Your task to perform on an android device: Open the XE currency app and convert 500 US dollars to euros
Image 0: 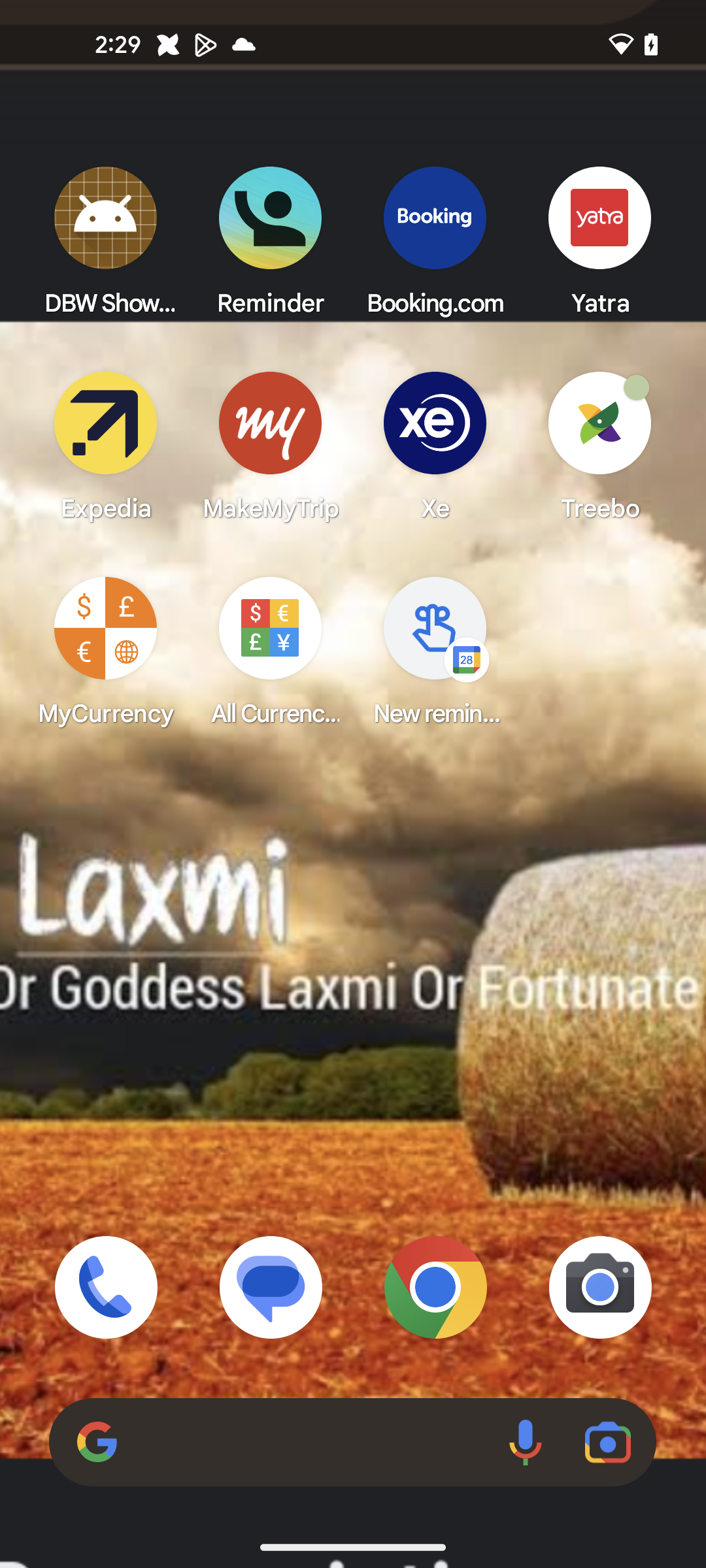
Open the XE currency app
Step 0: open app "Xe"
Image 1: 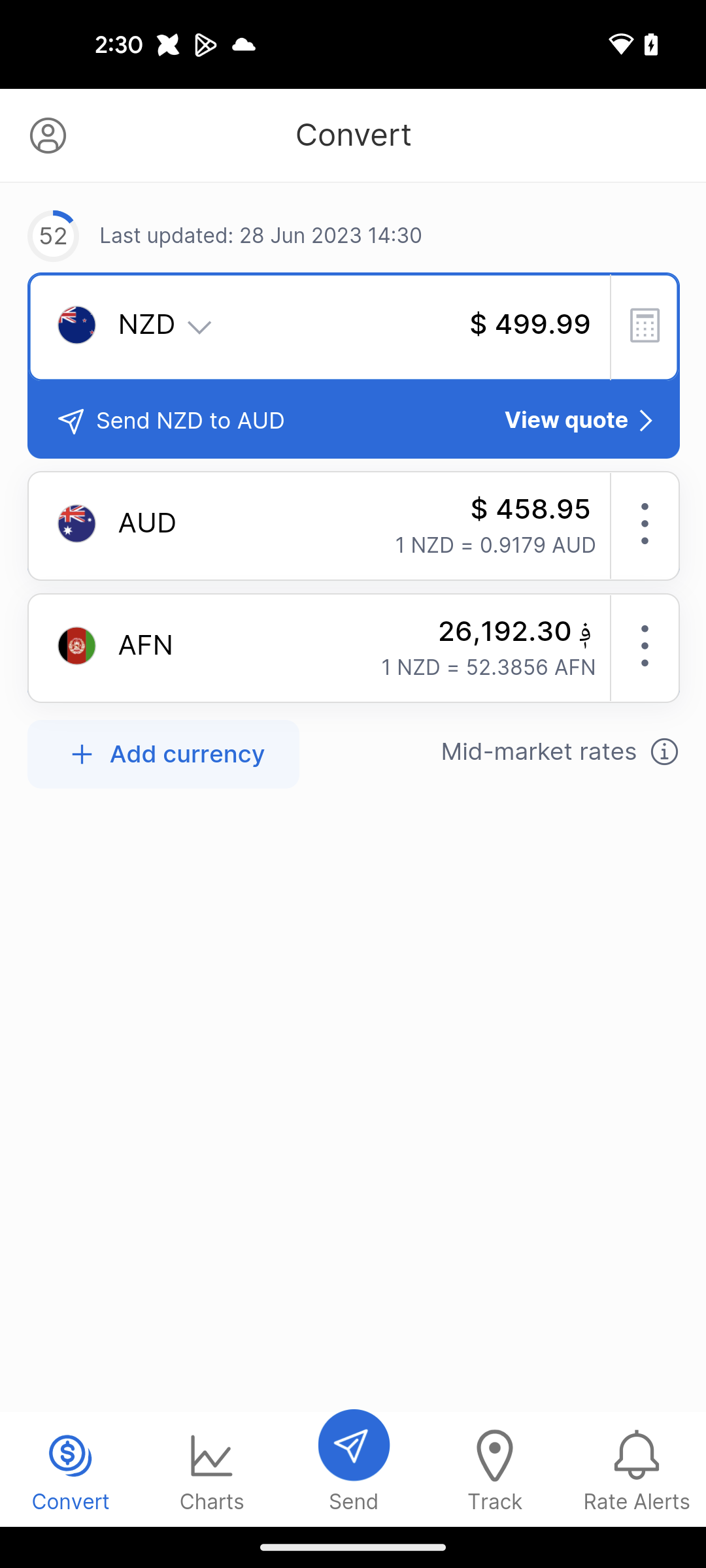
Click on the NZD dropper option
Step 1: click (354, 327)
Image 2: 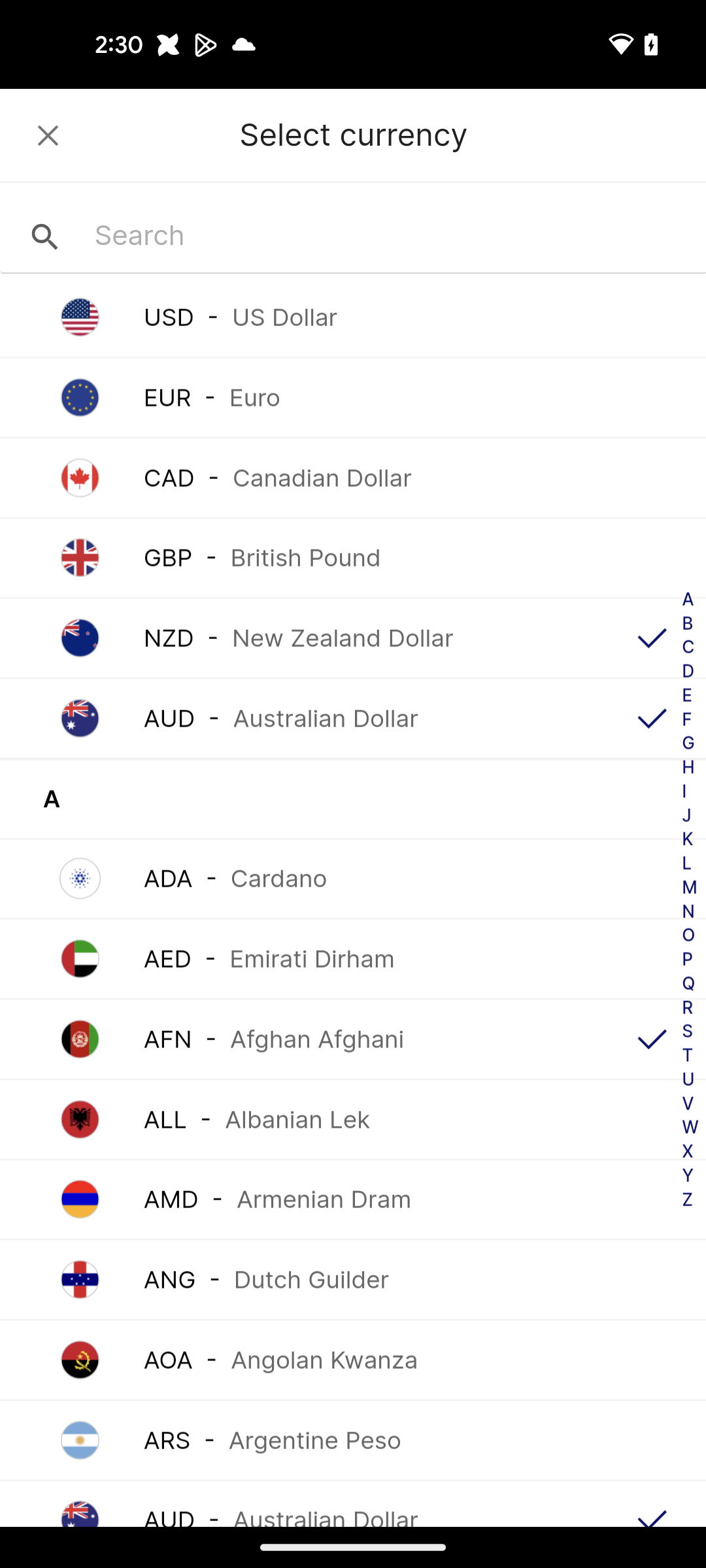
Select USD
Step 2: click (352, 317)
Image 3: 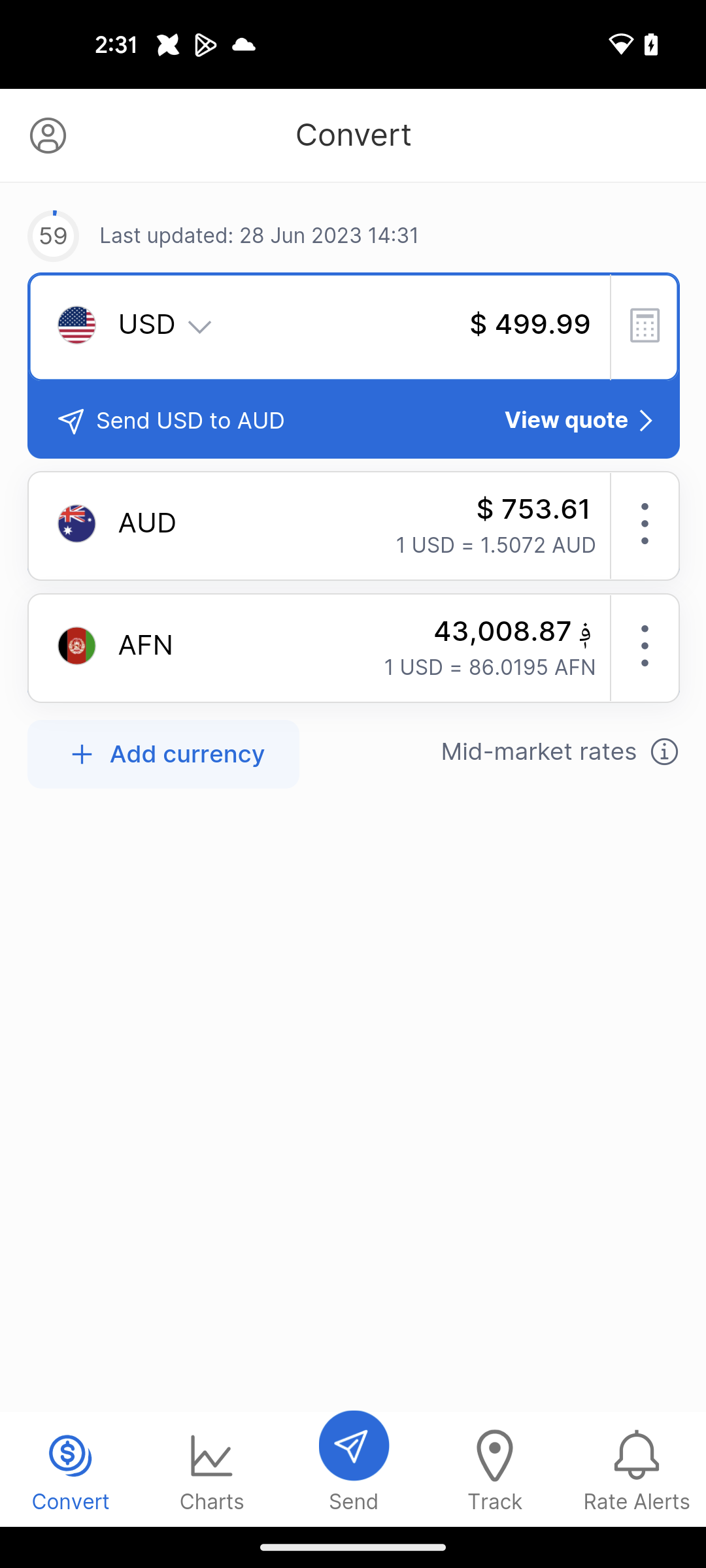
Click on the AUD 
Step 3: click (354, 534)
Image 4: 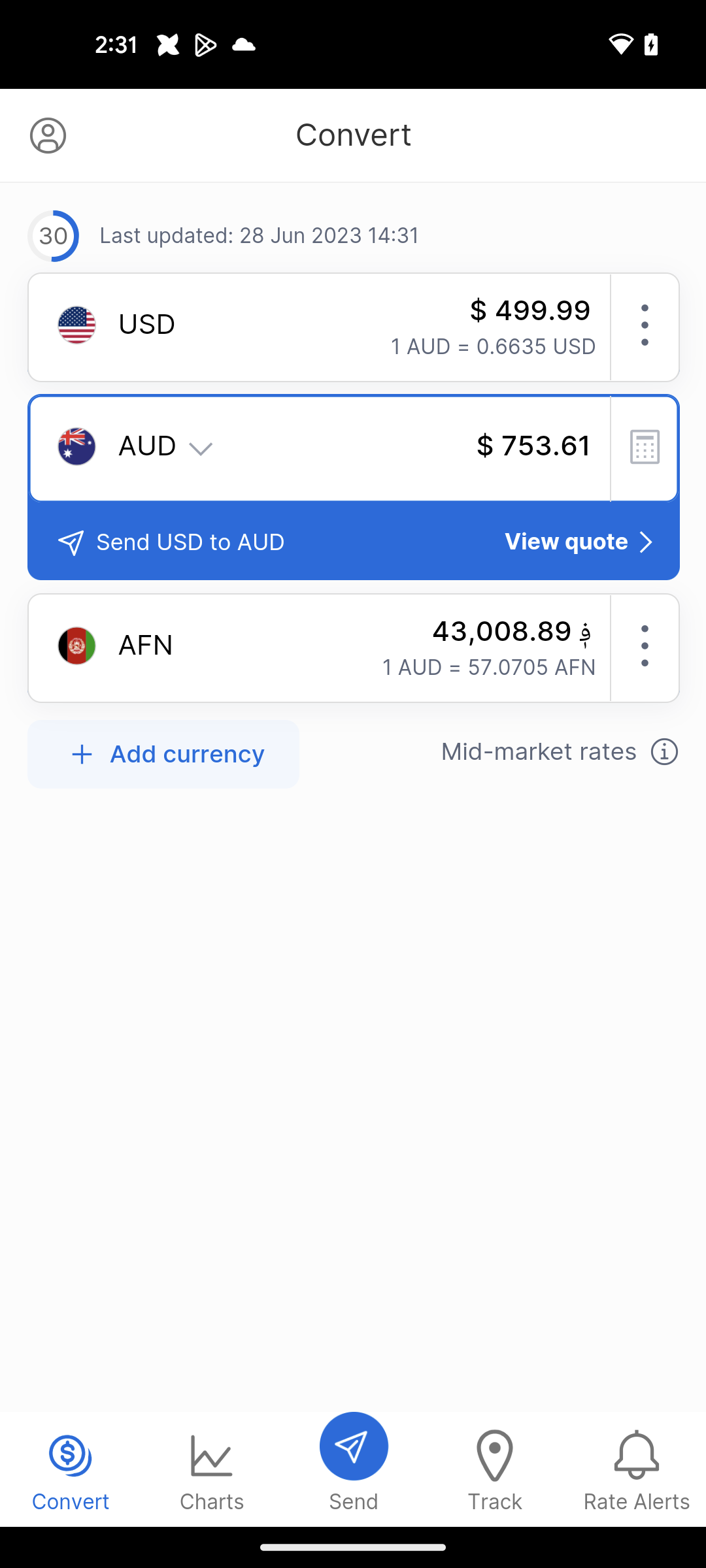
Click on the Aud dropper option
Step 4: click (354, 448)
Image 5: 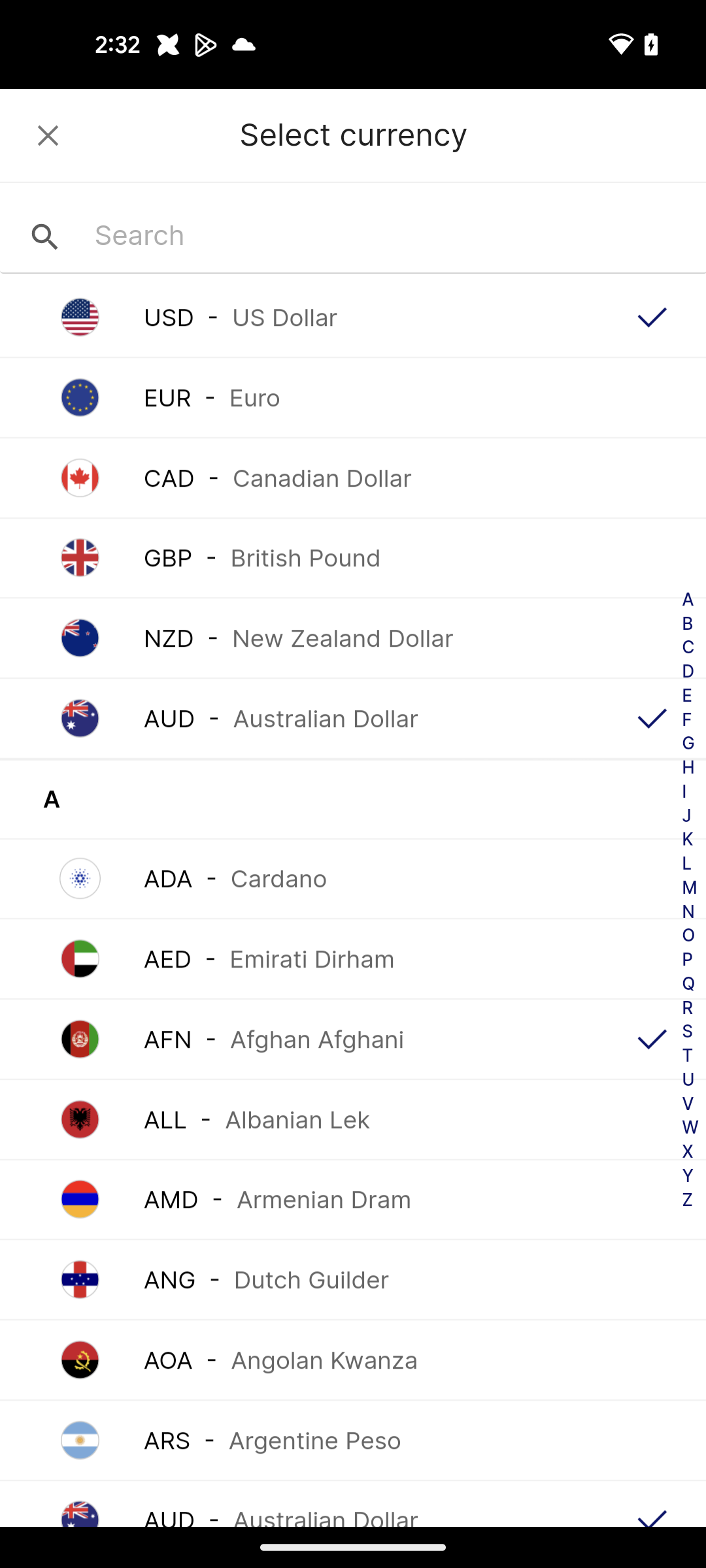
Select the EUR 
Step 5: click (352, 397)
Image 6: 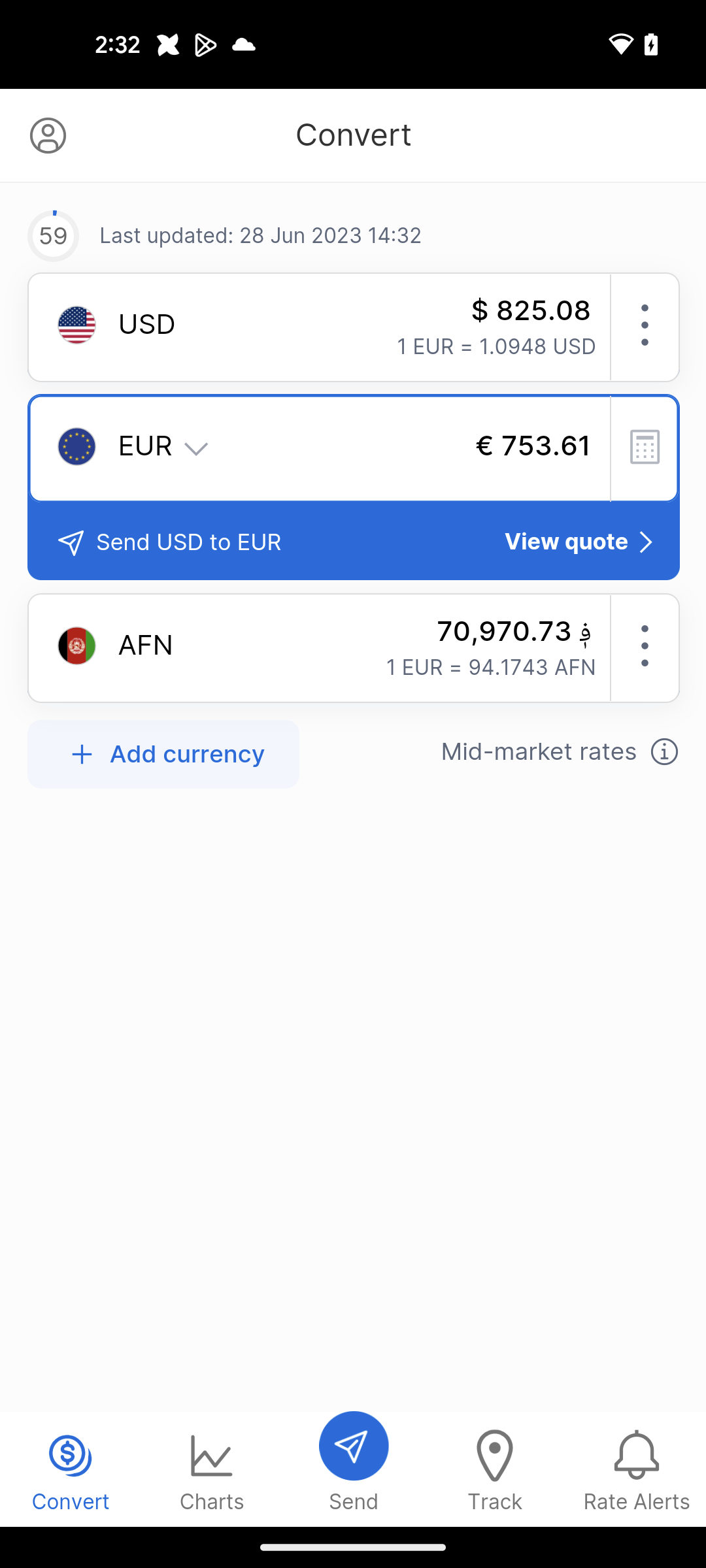
Click on $825.08 option
Step 6: click (354, 335)
Image 7: 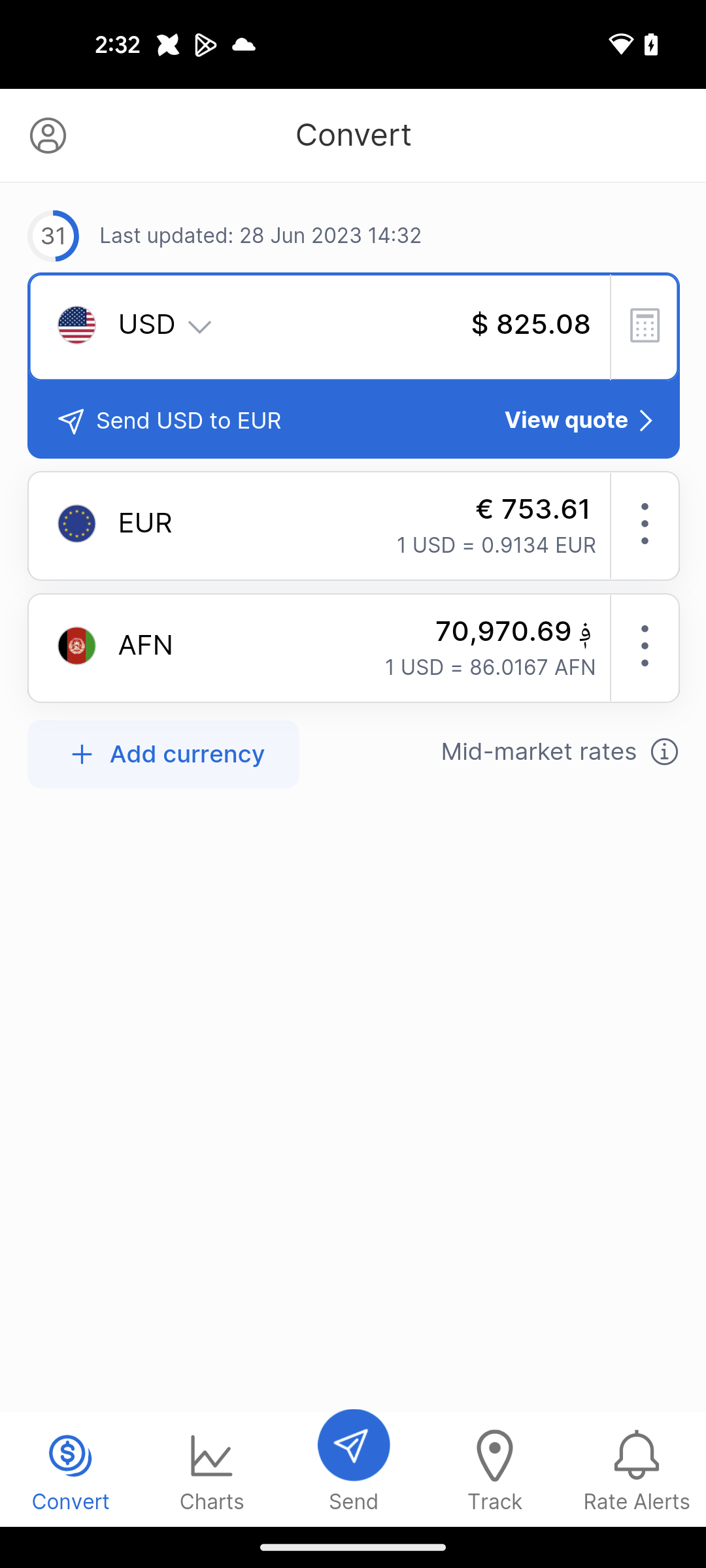
Search for the 500 us dollars
Step 7: wait